Your task to perform on an android device: I am getting a little bored with all the dresses and makeup videos I have seen today. I will just watch shots for a bit to entertain myself. In the YouTube app, play shots.
Image 0: 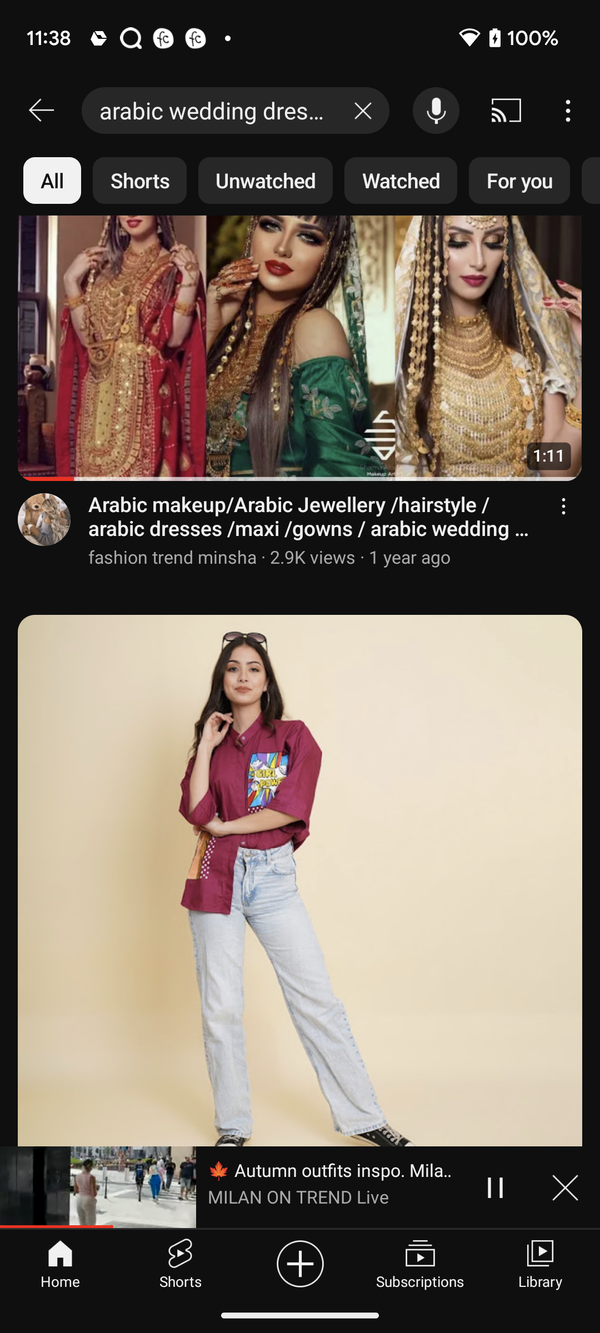
Click on the shots option at the bottom of the screen to play shots.
Step 0: click (180, 1262)